Your task to perform on an android device: For my carpentry business, I need a new drill machine because my previous one broke down. Use the Shopclues app to find a drill machine with a product rating higher than 2.
Image 0: 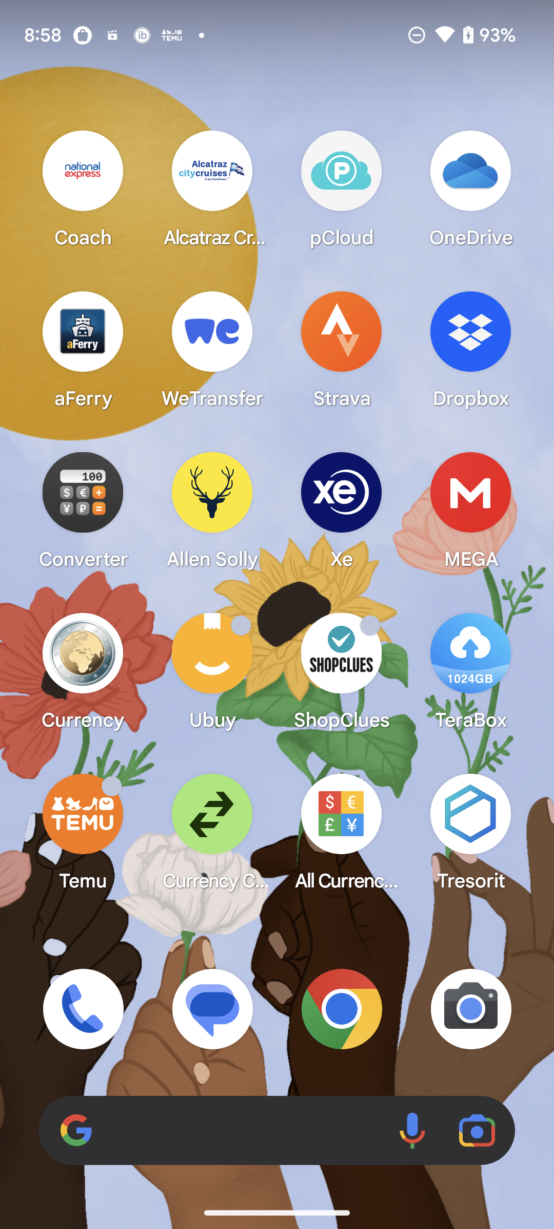
open ShopClues App
Step 0: open app "ShopClues"
Image 1: 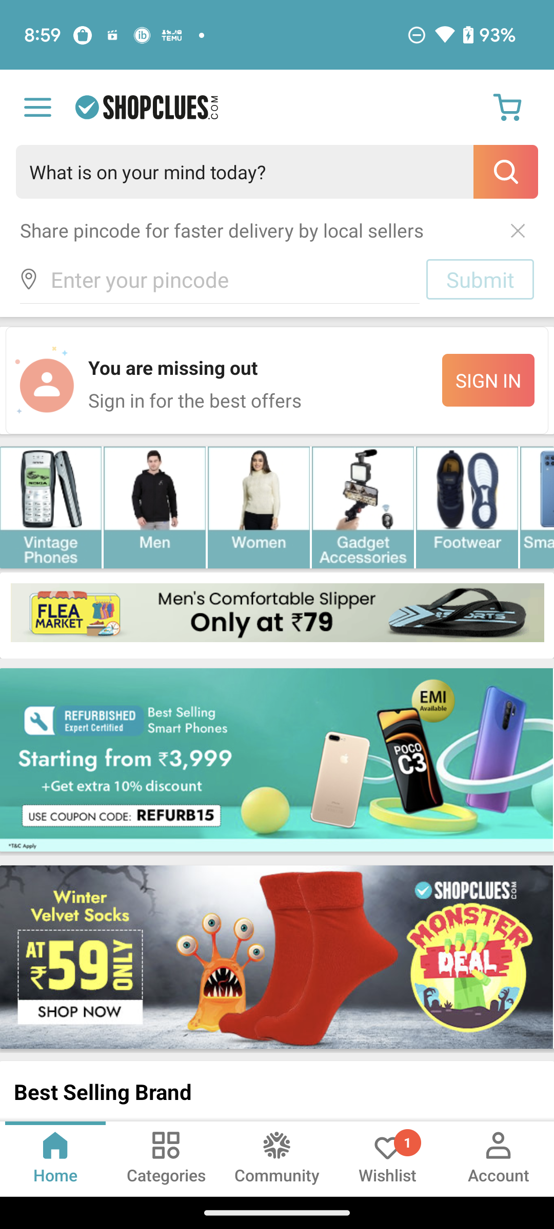
Click on the Search bar at the top of the screen
Step 1: click (277, 172)
Image 2: 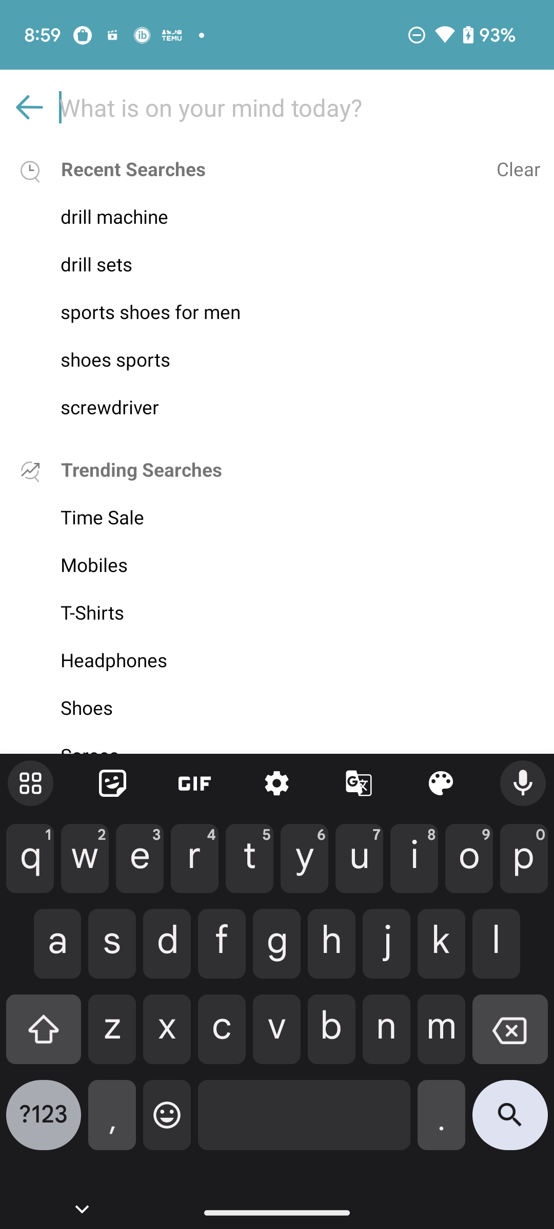
Search for drill machine
Step 2: type "drill machine"
Image 3: 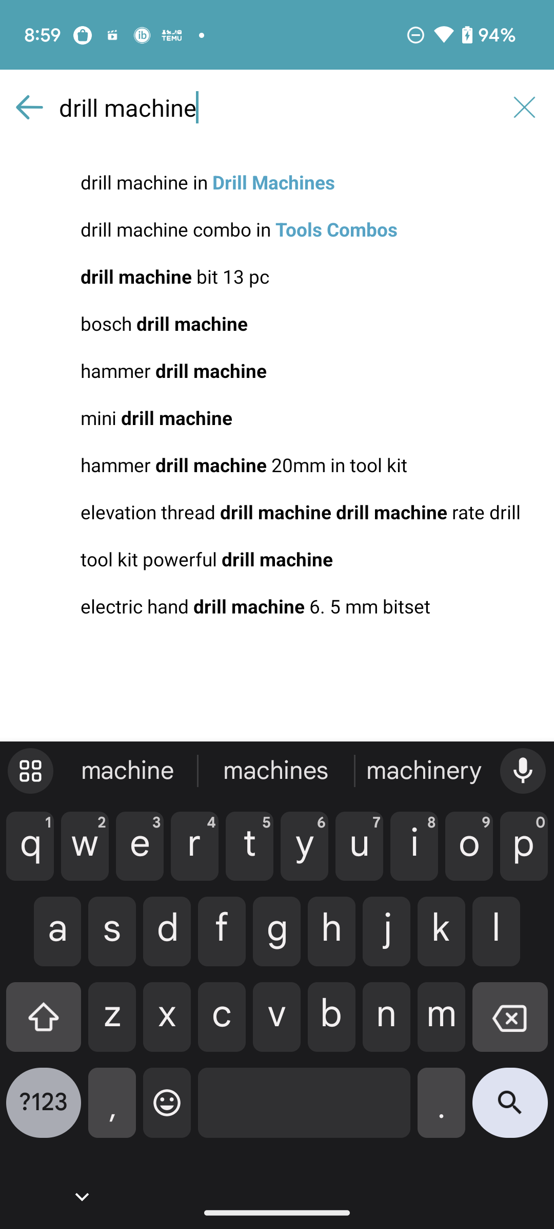
Click on the search button at the bottom right corner of the screen
Step 3: click (510, 1111)